Your task to perform on an android device: I want to know how much I learned about this topic and track my progress in my studies on it, so track my progress on this topic in the Khan Academy app.
Image 0: 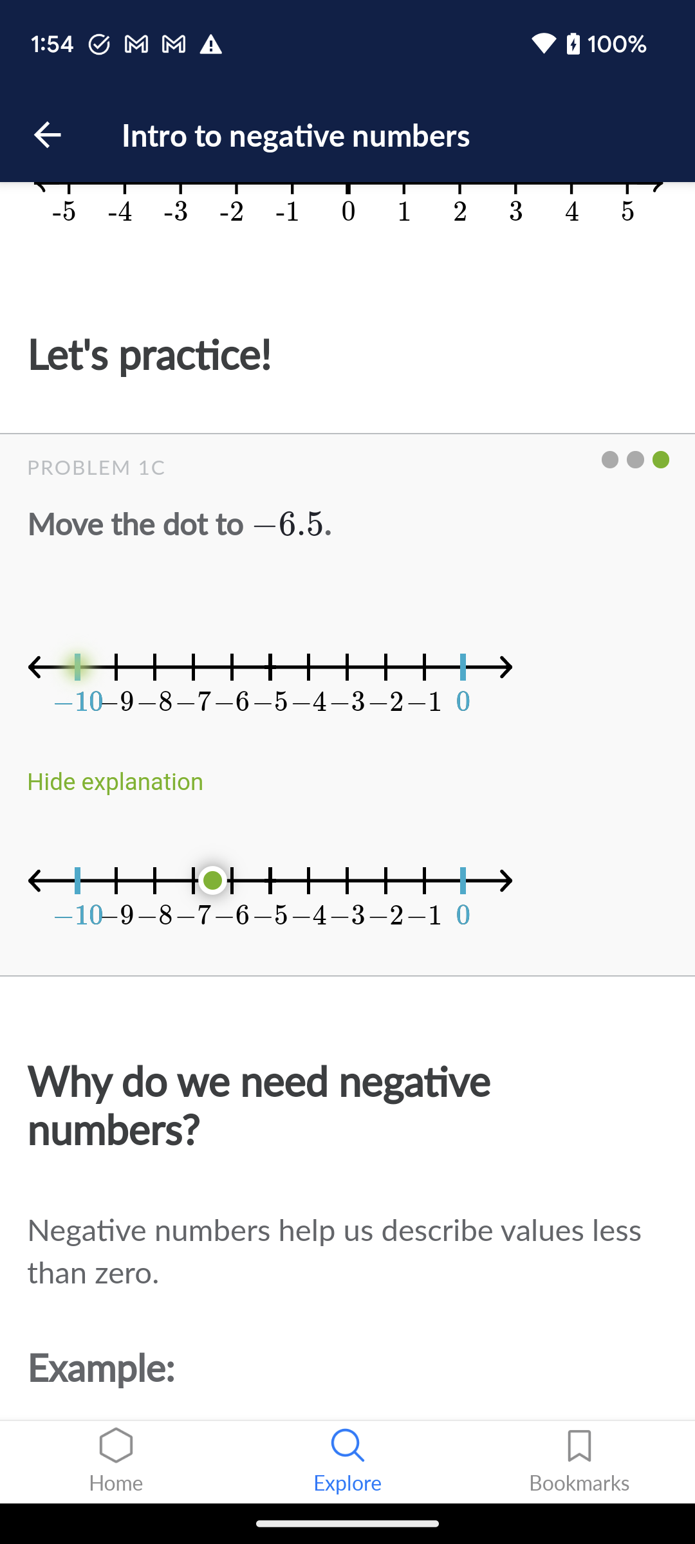
Go back to the previous page to track my progress.
Step 0: press back button